Your task to perform on an android device: View the photos, price, product details and customer reviews of the searched product. 
Image 0: 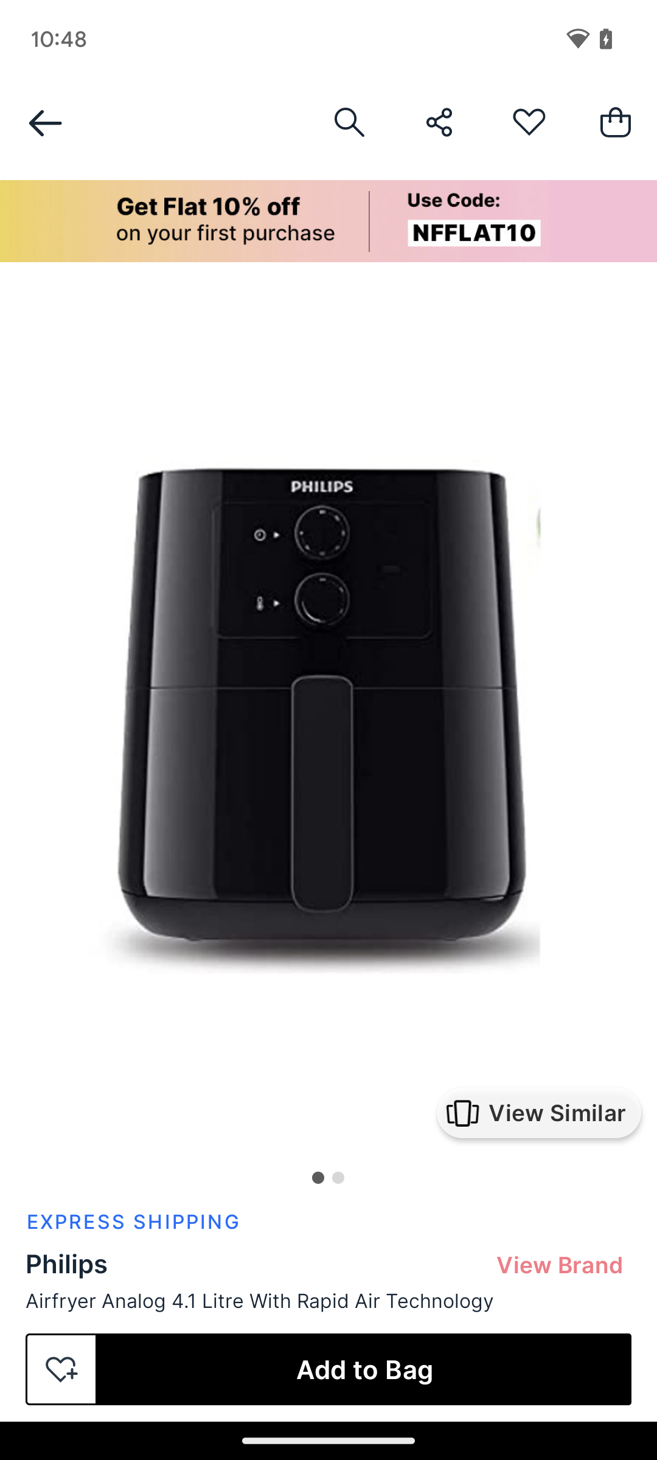
Swipe the image towards left to see the another image of the product
Step 0: scroll right
Image 1: 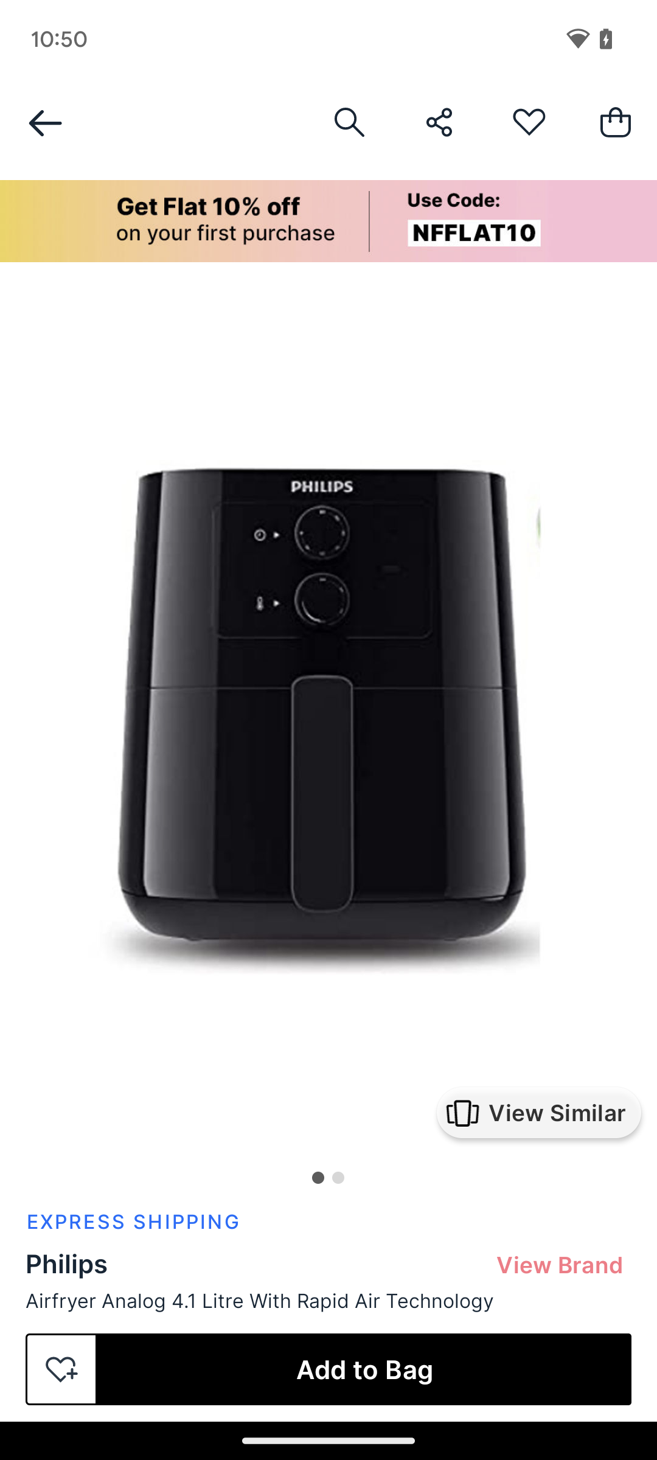
Swipe the image towards left to see the another image of the product
Step 1: wait
Image 2: 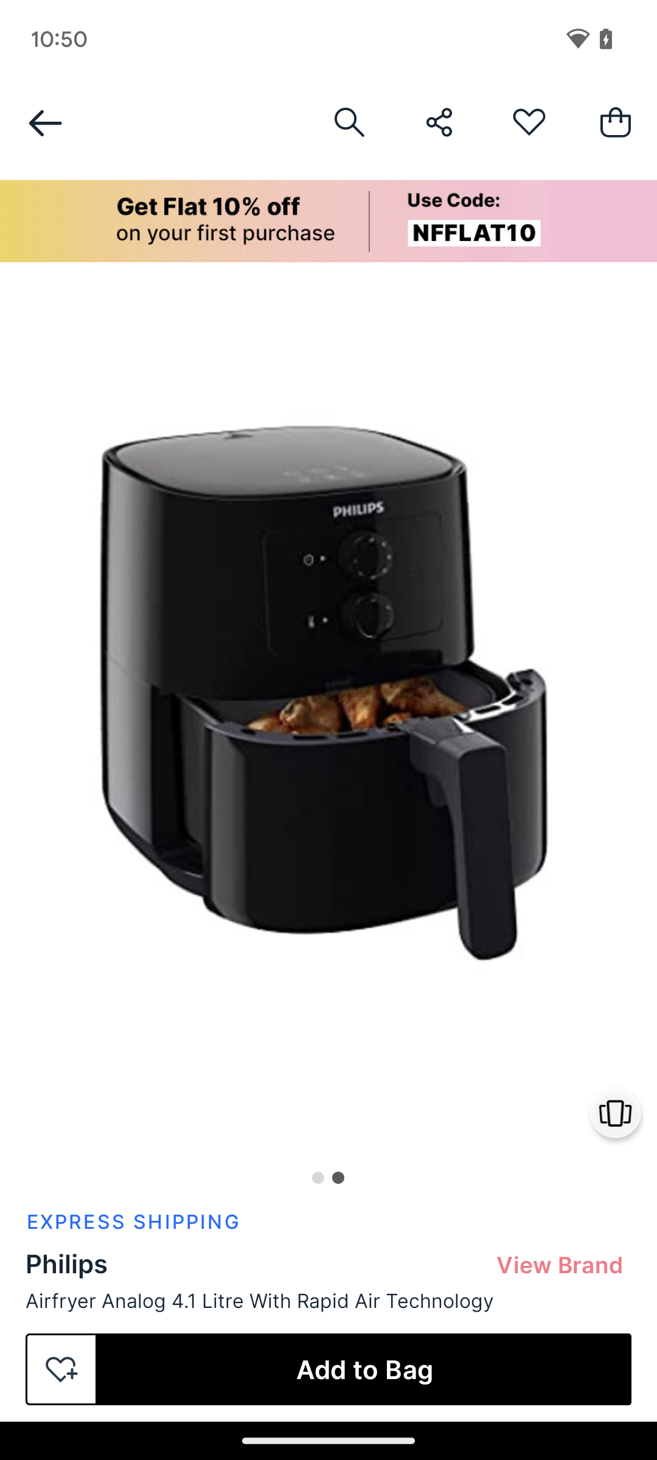
Swipe up to view the price
Step 2: scroll down
Image 3: 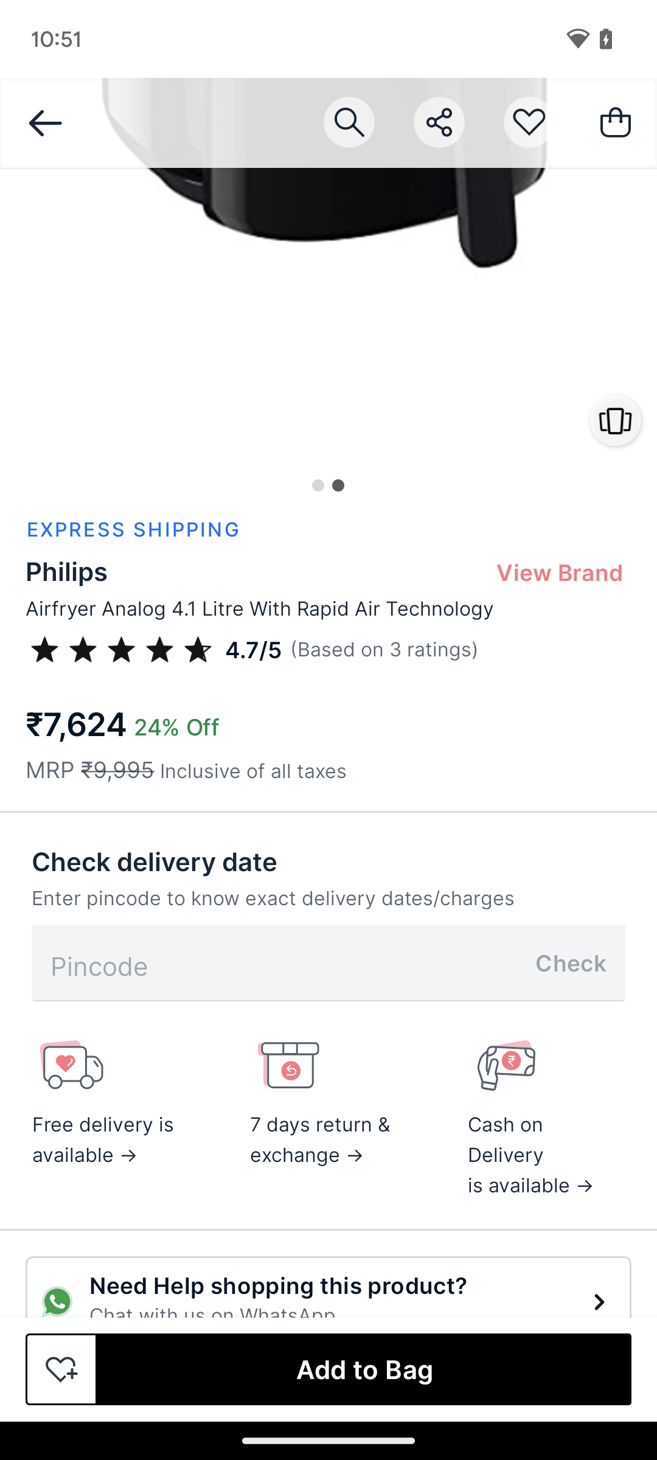
Swipe up to view the product details
Step 3: scroll down
Image 4: 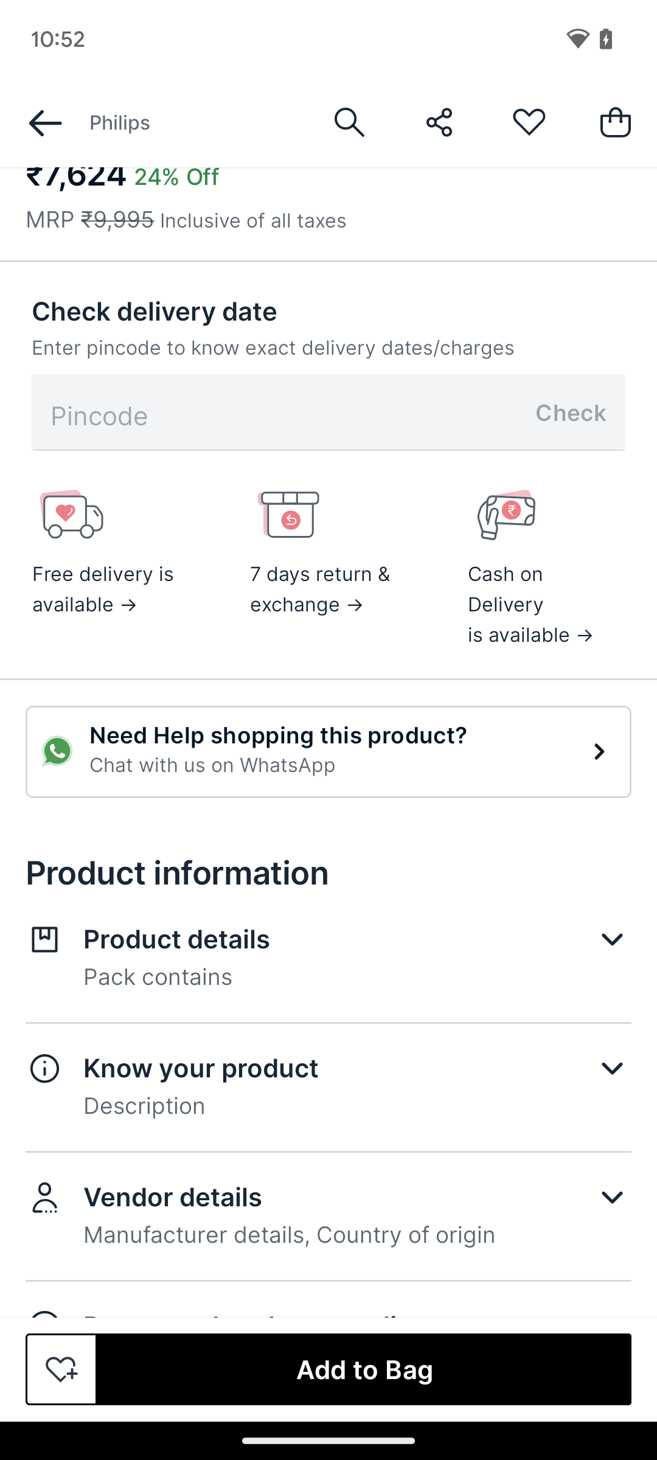
Click on the dropdown icon for the product details.
Step 4: click (611, 939)
Image 5: 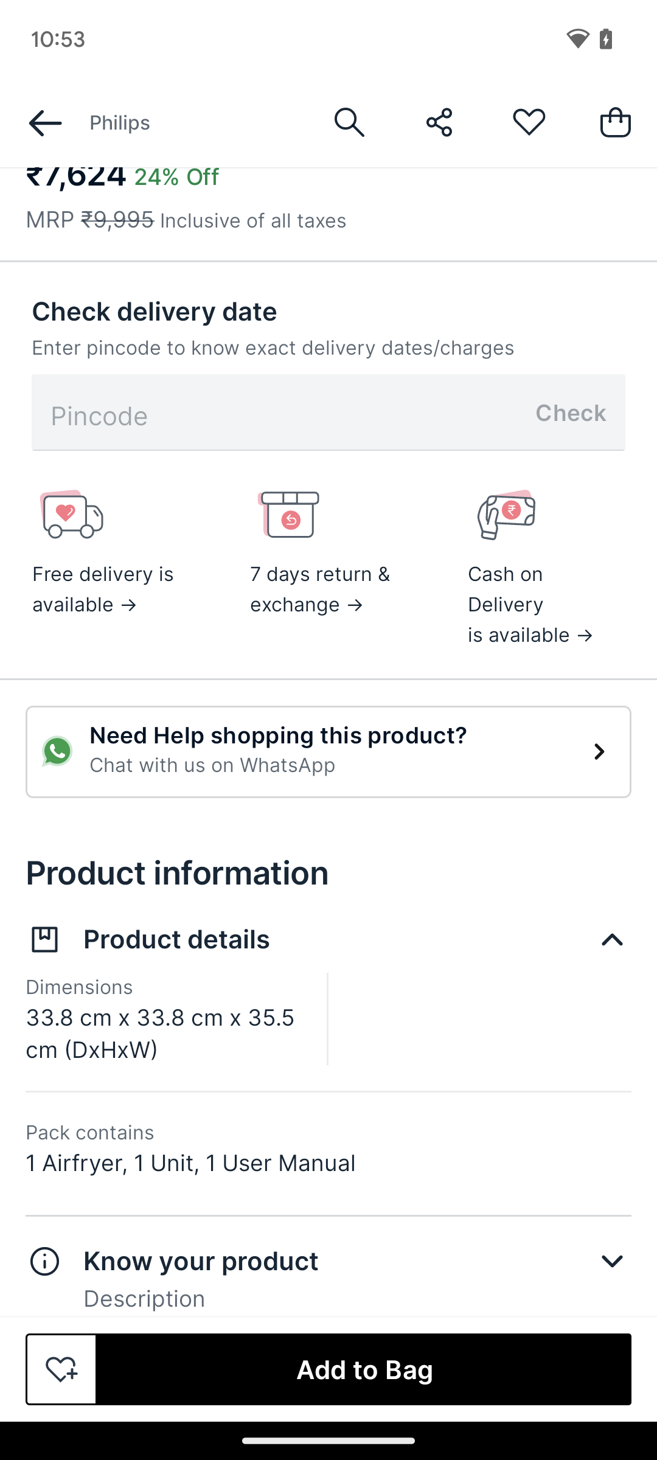
Swipe up to see the customer review
Step 5: scroll down